Your task to perform on an android device: There is an email I received from my friend Amelia Miller that contains the "Queen's Gambit.pdf" file. Forward that email to my other friend, Richard Vegnar, at his gmail address, RichardVegnar@gmail.com.
Image 0: 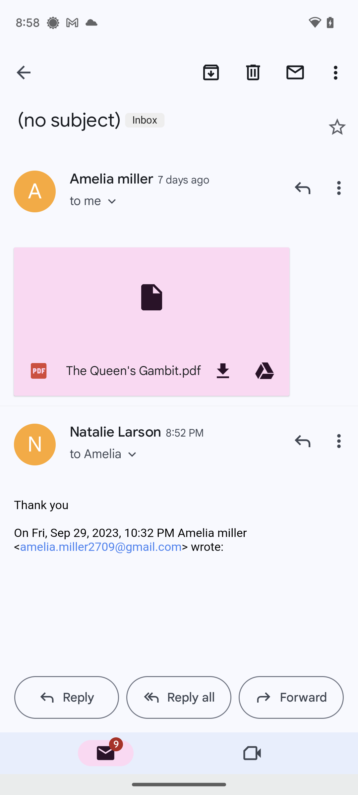
Click the Forward button at the bottom right corner of the screen.
Step 0: click (303, 697)
Image 1: 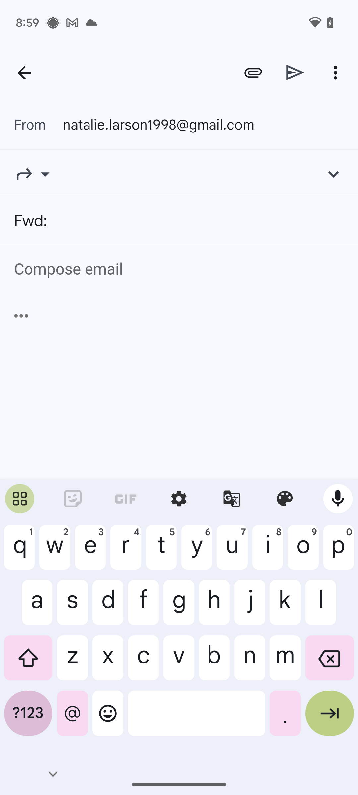
Type in the Gmail address of my friend Richard Vegnar, RichardVegnar@gmail.com.
Step 1: type "RichardVegnar@gmail.com"
Image 2: 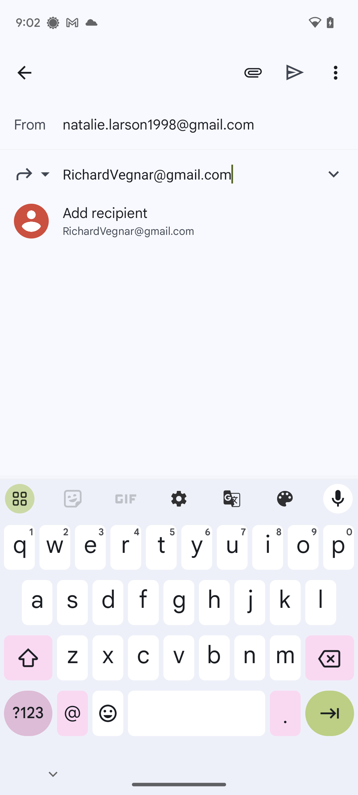
At the bottom-right corner of the keyboard, click the arrow icon.
Step 2: click (329, 718)
Image 3: 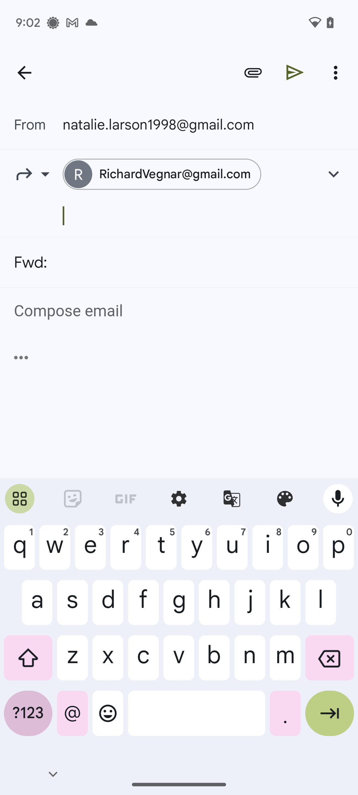
At the top-right of the screen, click the send icon.
Step 3: click (295, 72)
Image 4: 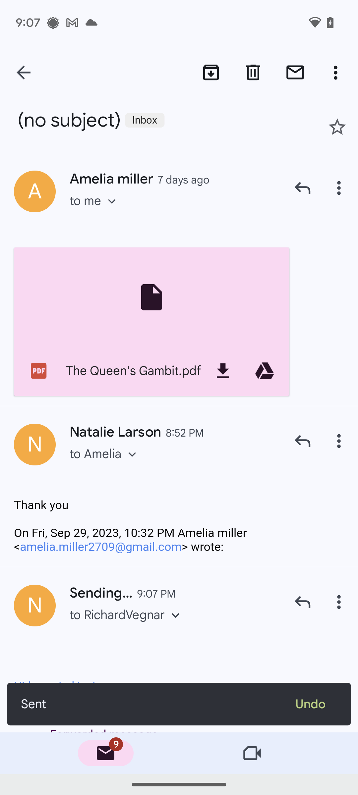
At the top-right of the screen, click the send icon.
Step 4: wait